Your task to perform on an android device: Search for the reminder Thomas birthday in the Reminder app
Image 0: 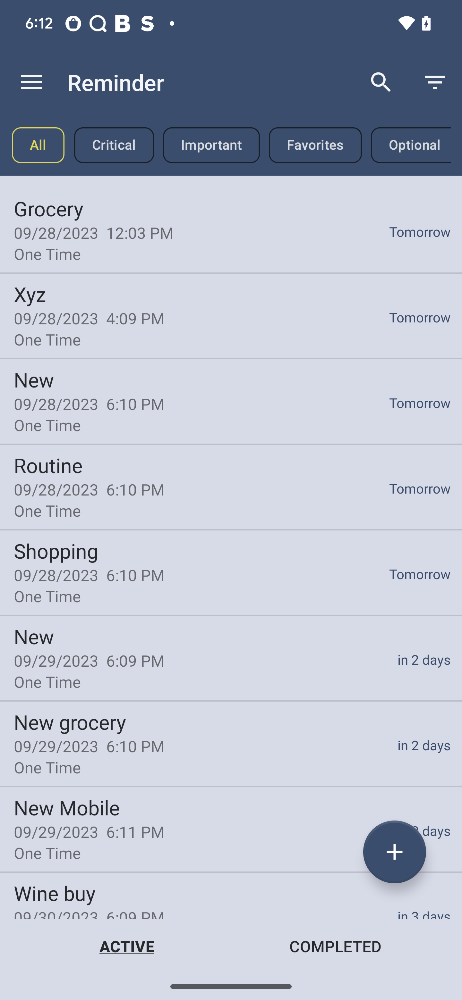
Click on the search icon at the top right corner of the screen
Step 0: click (381, 82)